Your task to perform on an android device: Get public transit directions from my home to the Taki Sushi resturant in the Maps app
Image 0: 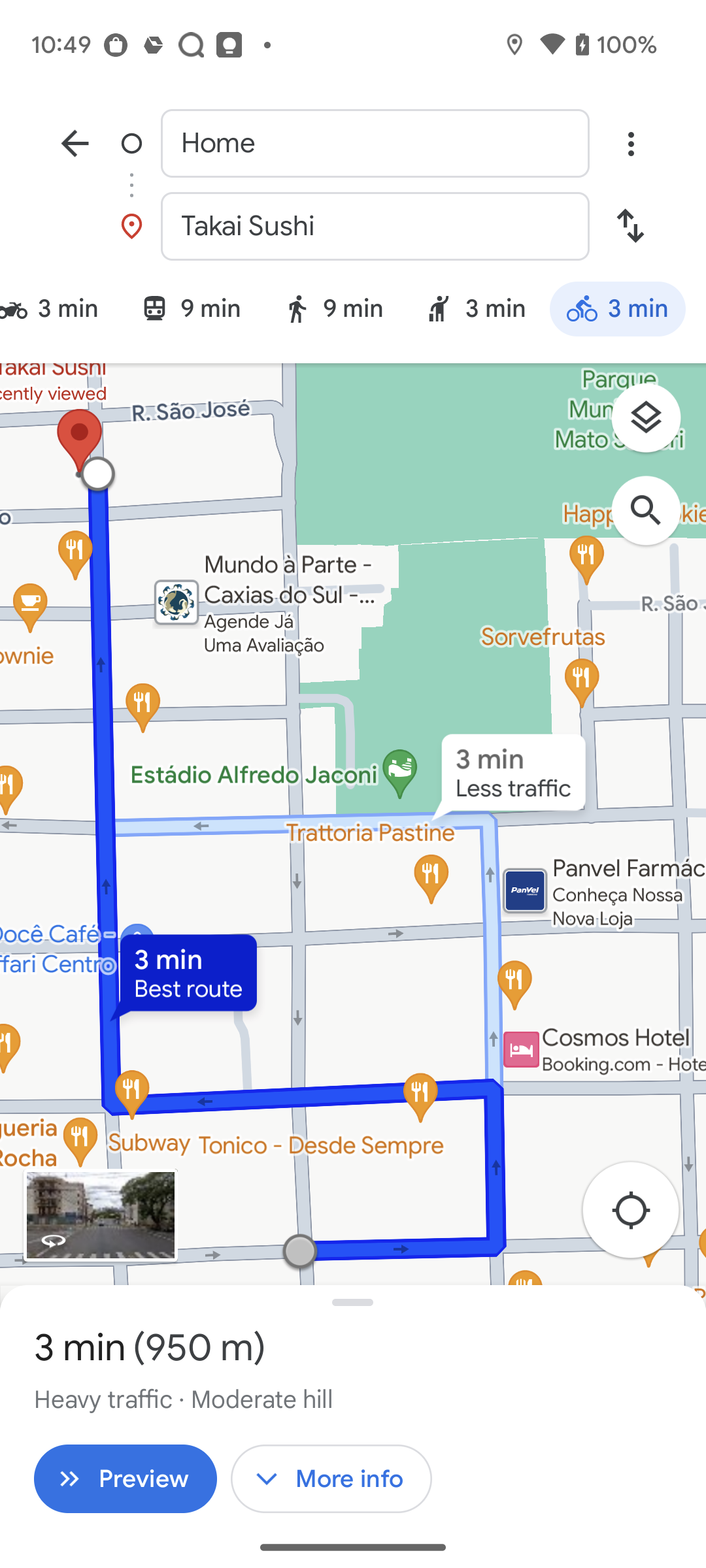
Click on the Layers icon
Step 0: click (656, 425)
Image 2: 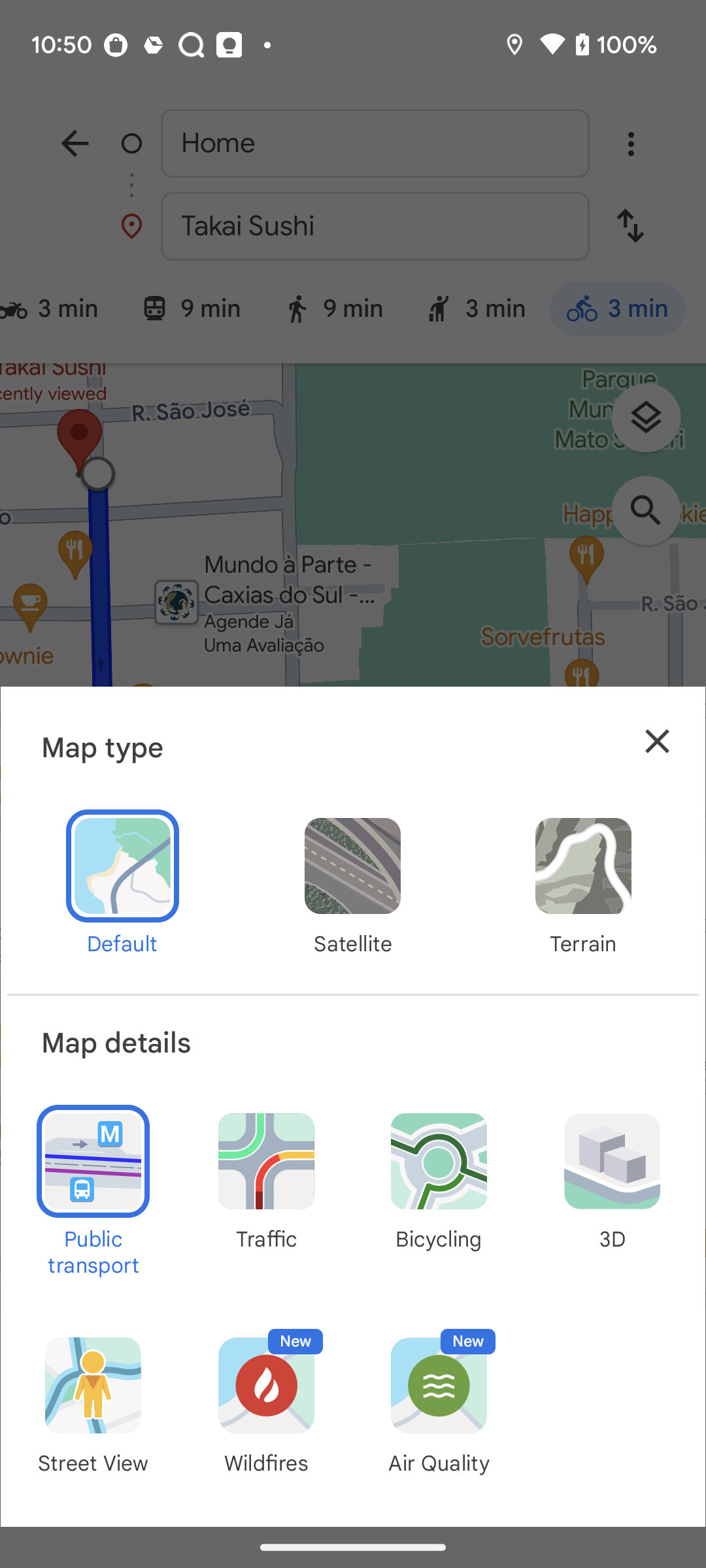
Click on the cross icon
Step 2: click (657, 741)